Your task to perform on an android device: In the Google Drive app, I wish to restore the YMCA Organization.pdf file from the trash since I believe it is still significant to the project.
Image 0: 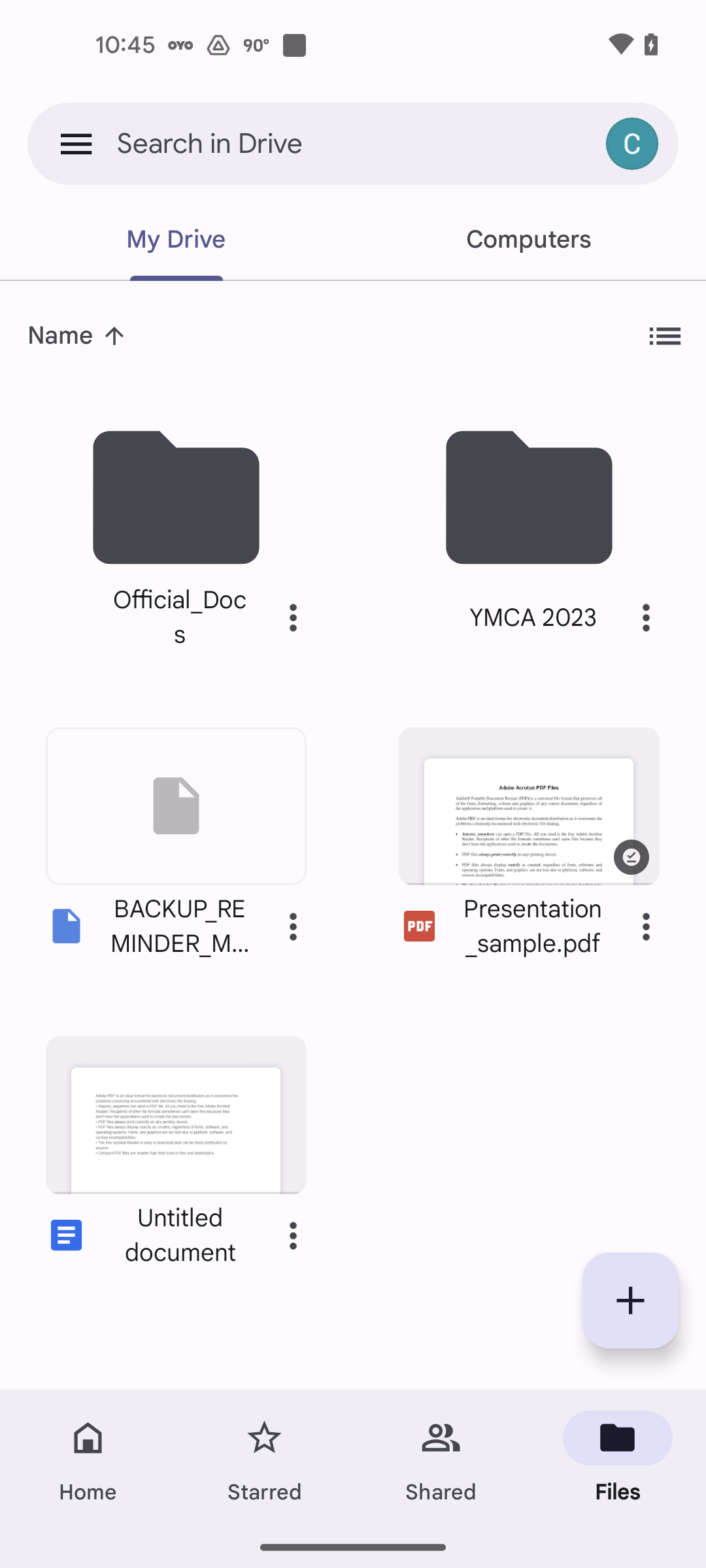
Click on the Menu icon at the top left corner of the screen
Step 0: click (76, 143)
Image 1: 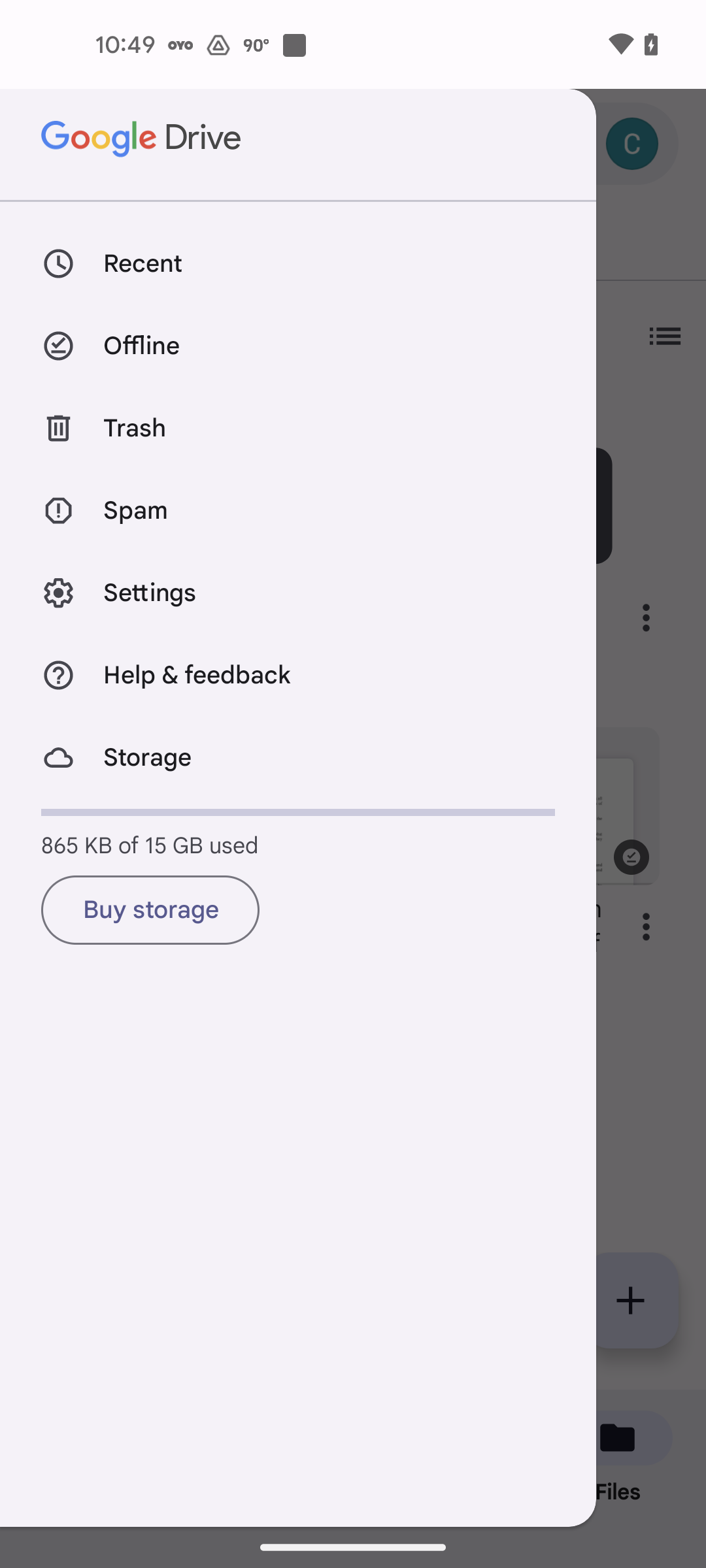
Click on the Trash option
Step 1: click (135, 428)
Image 2: 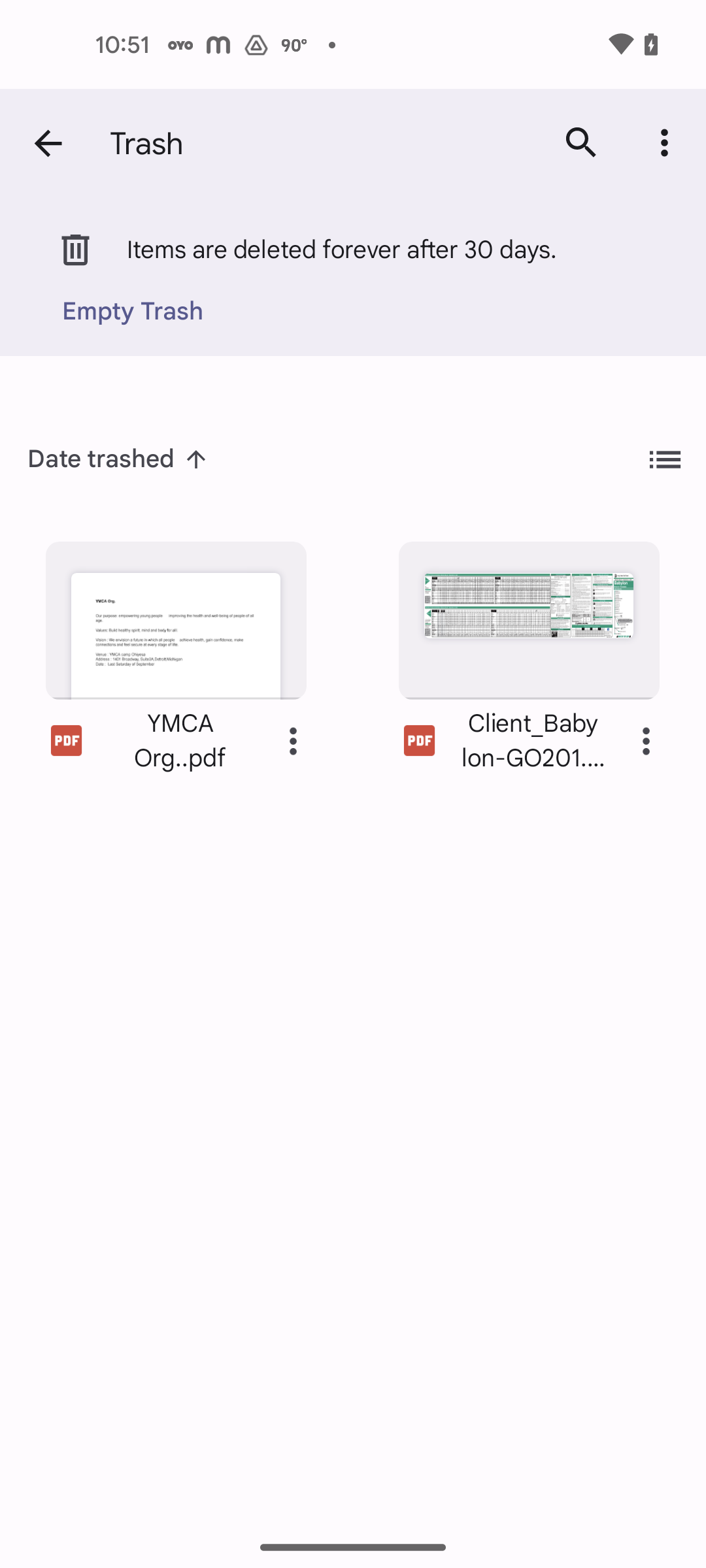
Click on the Three dots icon of the YMCA Org..pdf file
Step 2: click (293, 740)
Image 3: 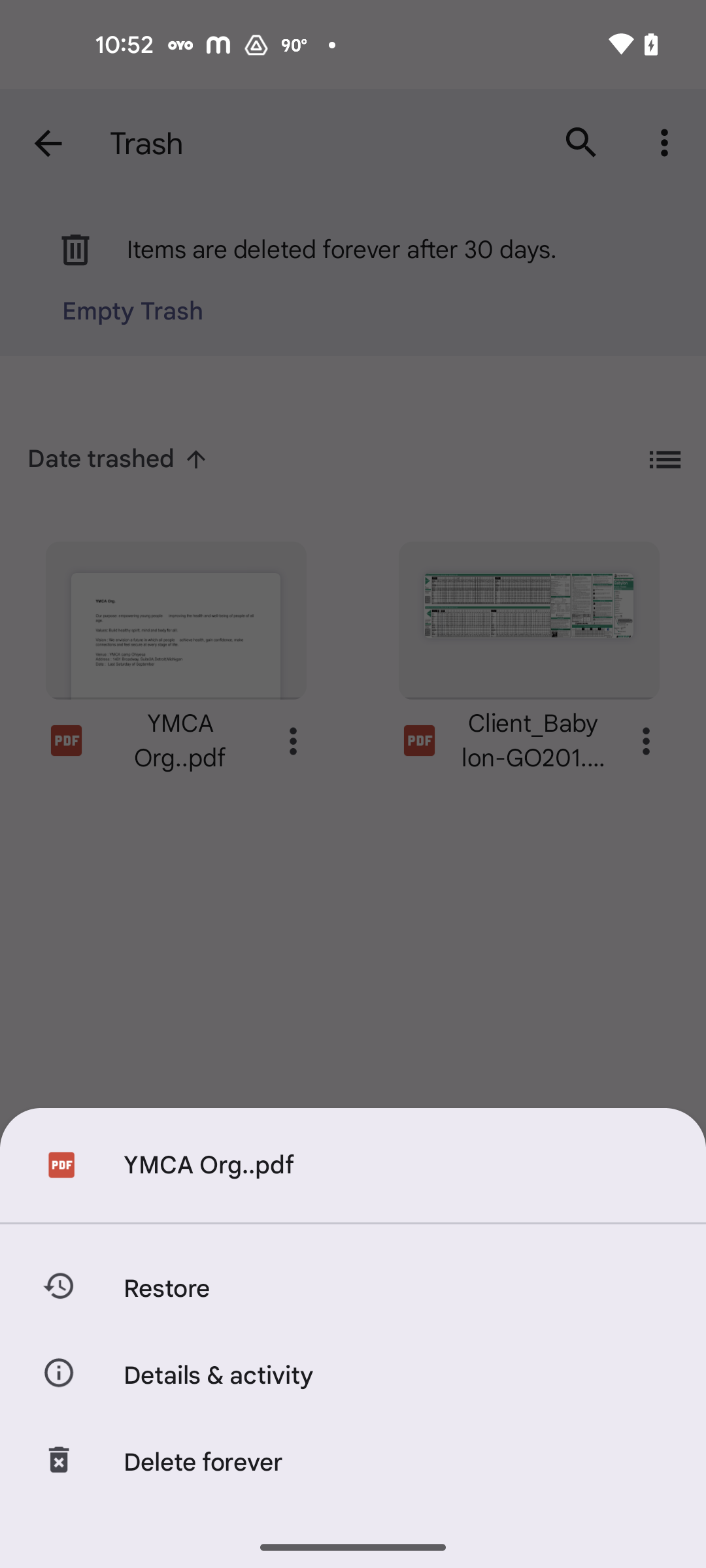
Click on the restore option
Step 3: click (394, 1288)